Your task to perform on an android device: I'm doing some renovations and want to look for wall paint on the Ubuy app.
Image 0: 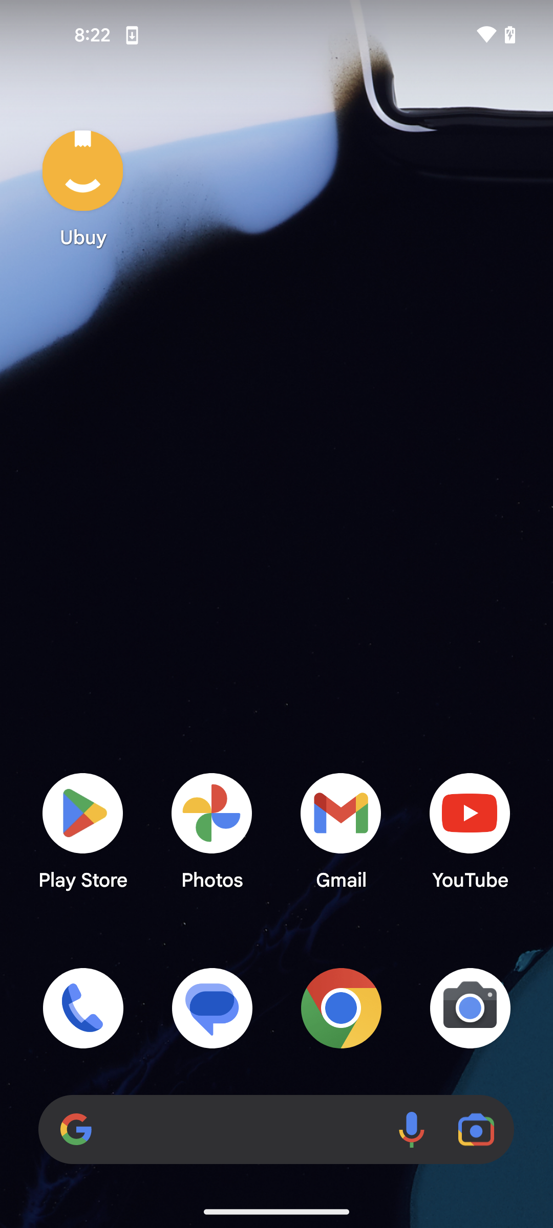
open the Ubuy app
Step 0: open app "Ubuy"
Image 1: 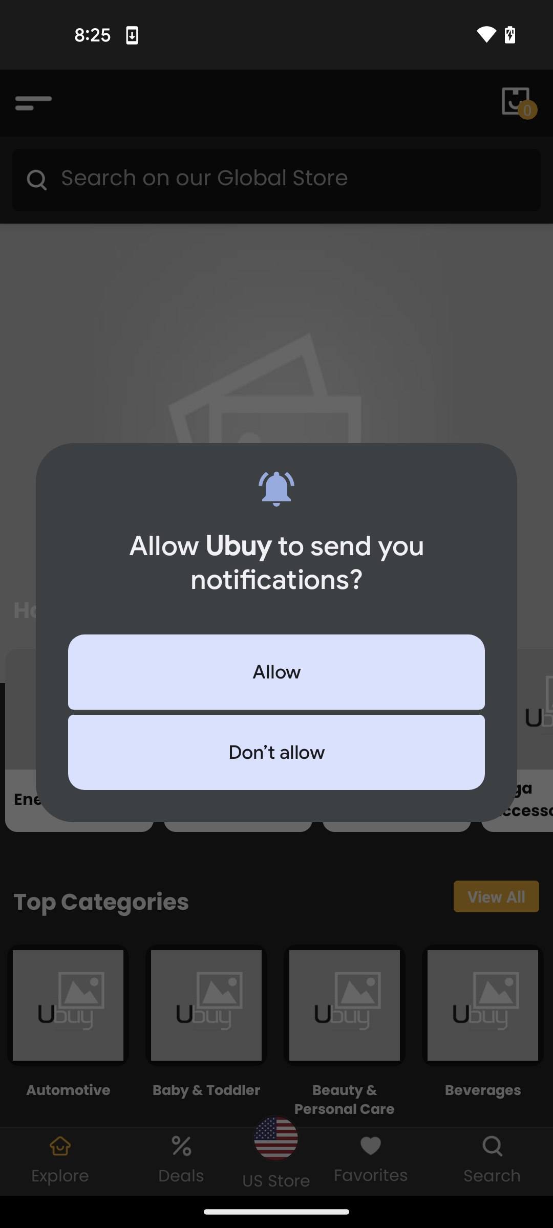
click on Allow
Step 1: click (276, 672)
Image 2: 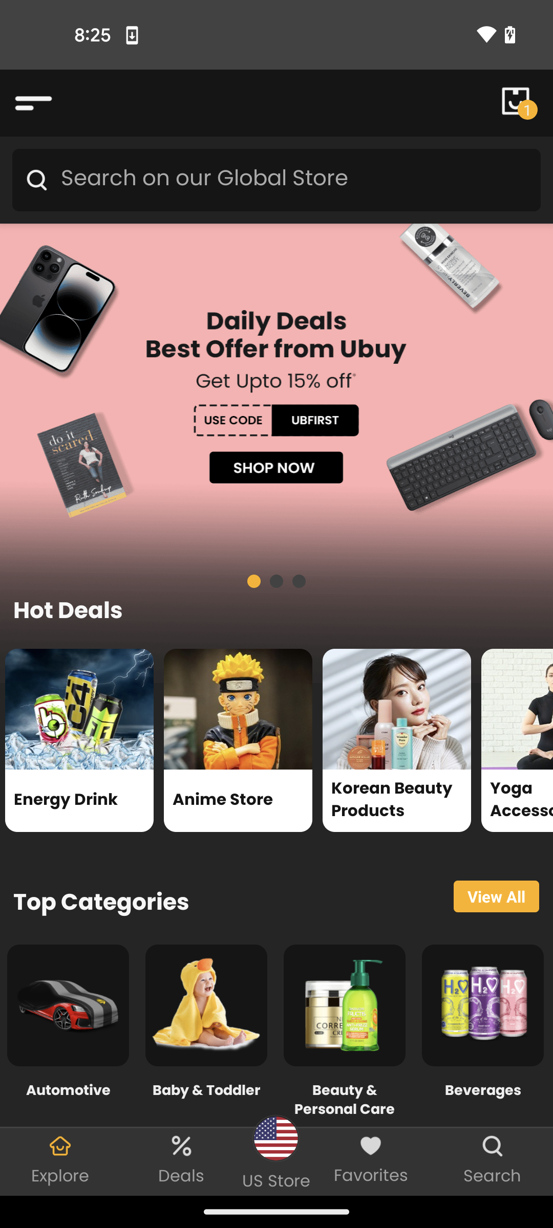
click on the search bar
Step 2: click (294, 180)
Image 3: 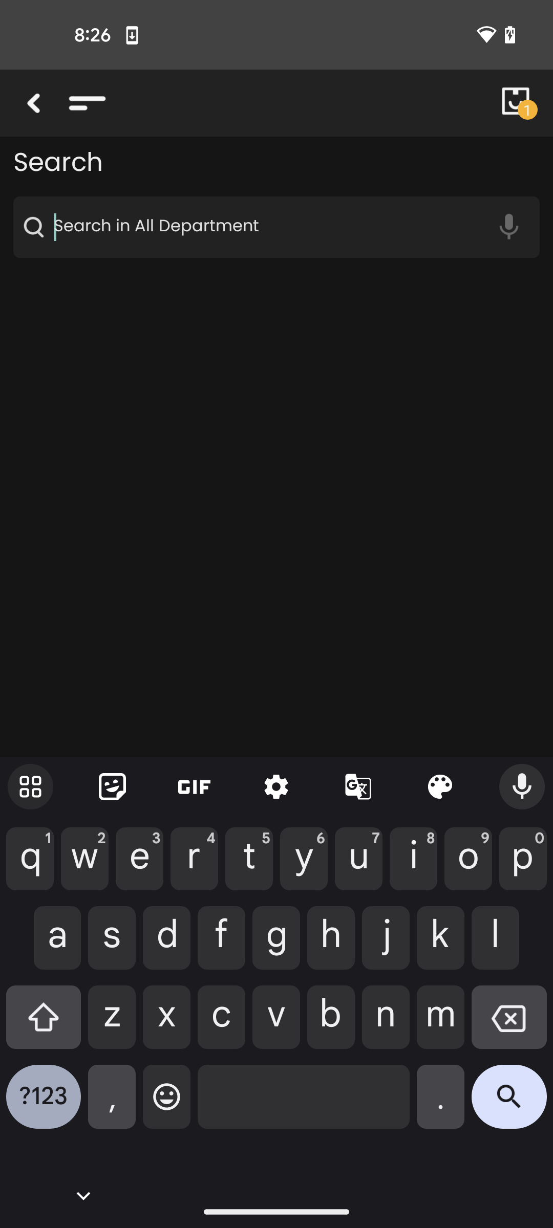
type wall paint
Step 3: type "wall paint"
Image 4: 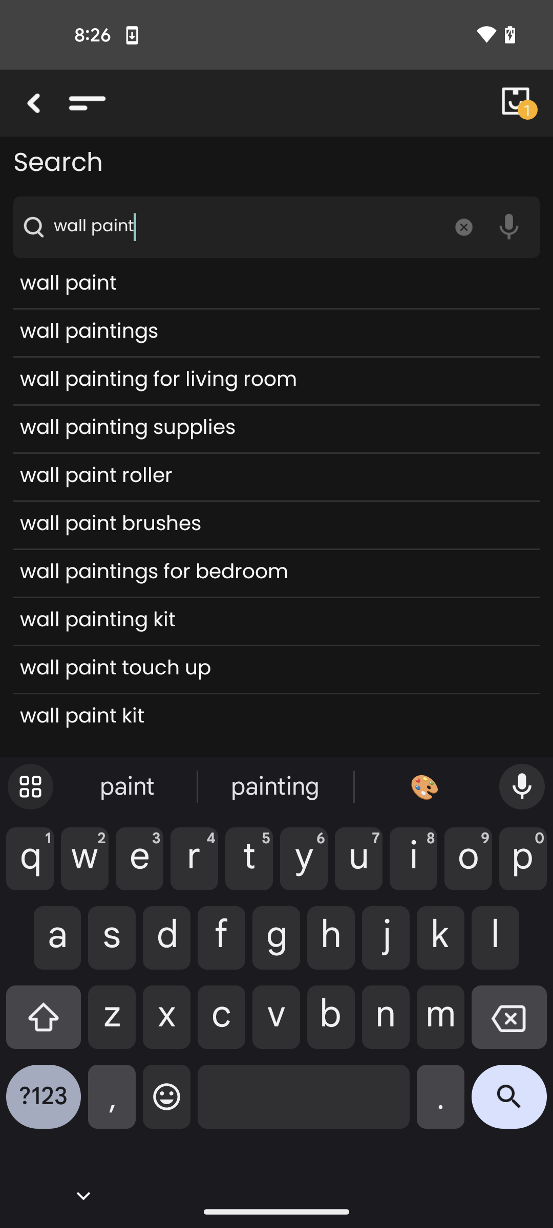
click on the search icon
Step 4: click (509, 1104)